Your task to perform on an android device: Because I am so excited about the changes, I want to keep track of the currency exchange rates.
Image 0: 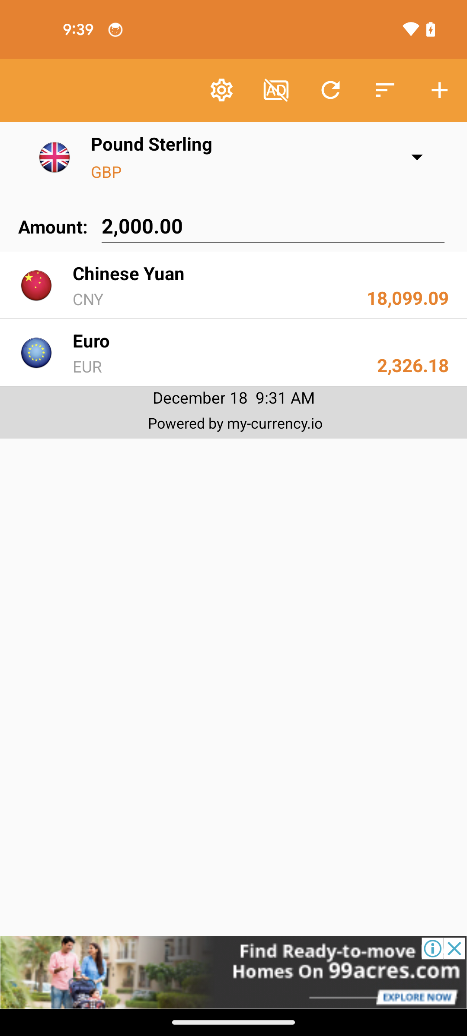
Tap on the EURO option
Step 0: click (233, 353)